Your task to perform on an android device: I would like to share my favorite book, The Alchemist, on Google Play Books app to my mother Bianca, who asked me for a book recommendation at bianca.rossi1967@gmail.com.
Image 0: 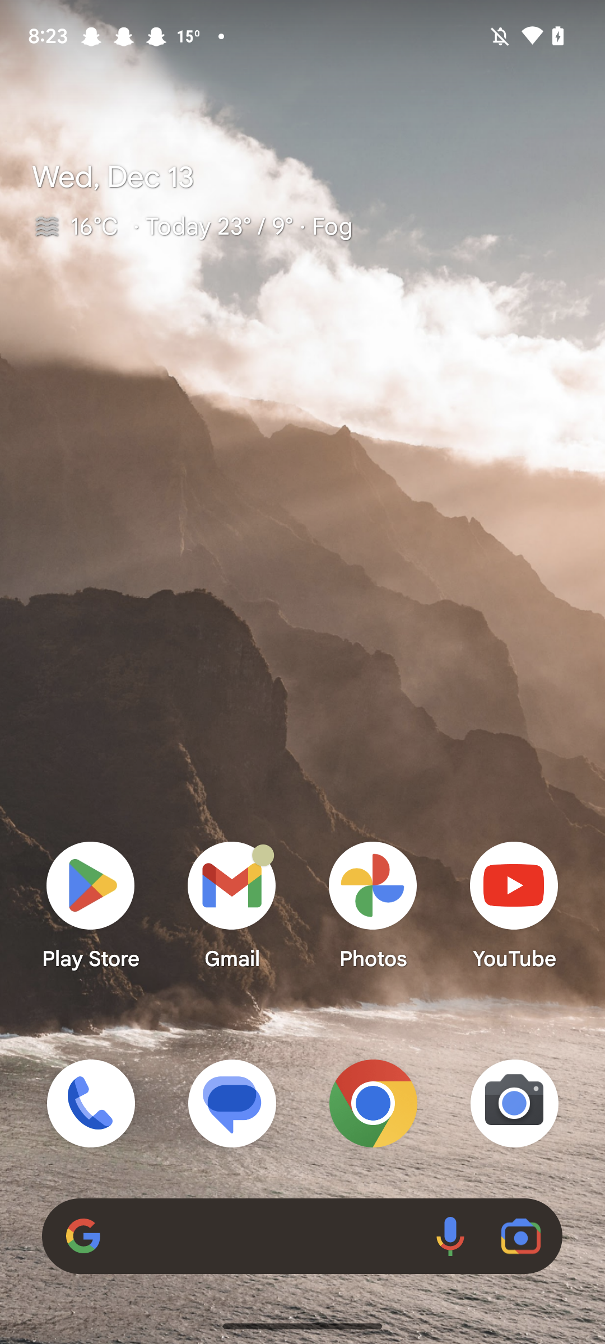
Open google Play Books app
Step 0: open app "Google Play Books"
Image 1: 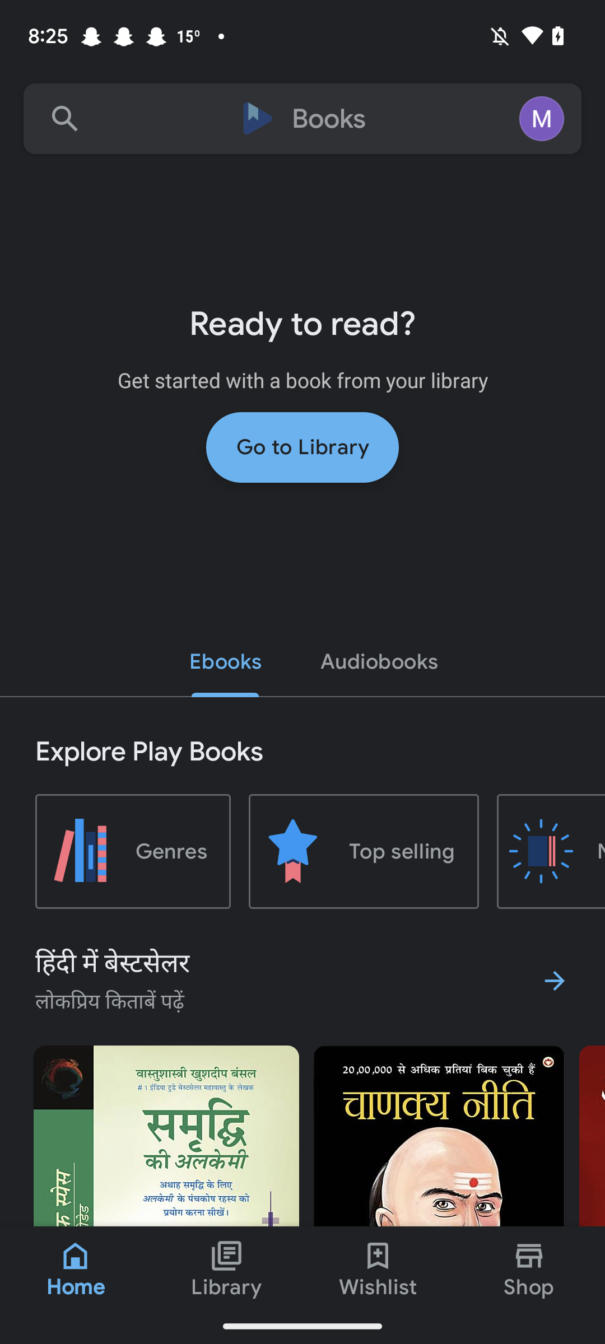
Click on the Search bar at the top of the screen
Step 1: click (302, 119)
Image 2: 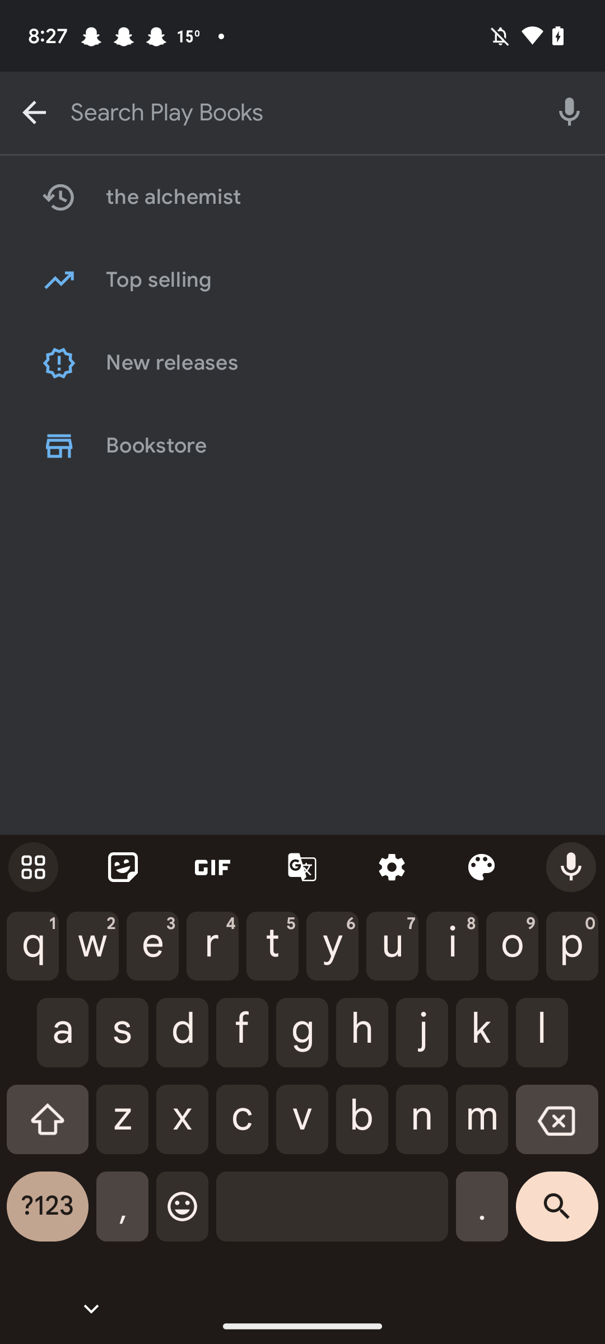
Search for the Alchemist
Step 2: type "The Alchemist"
Image 3: 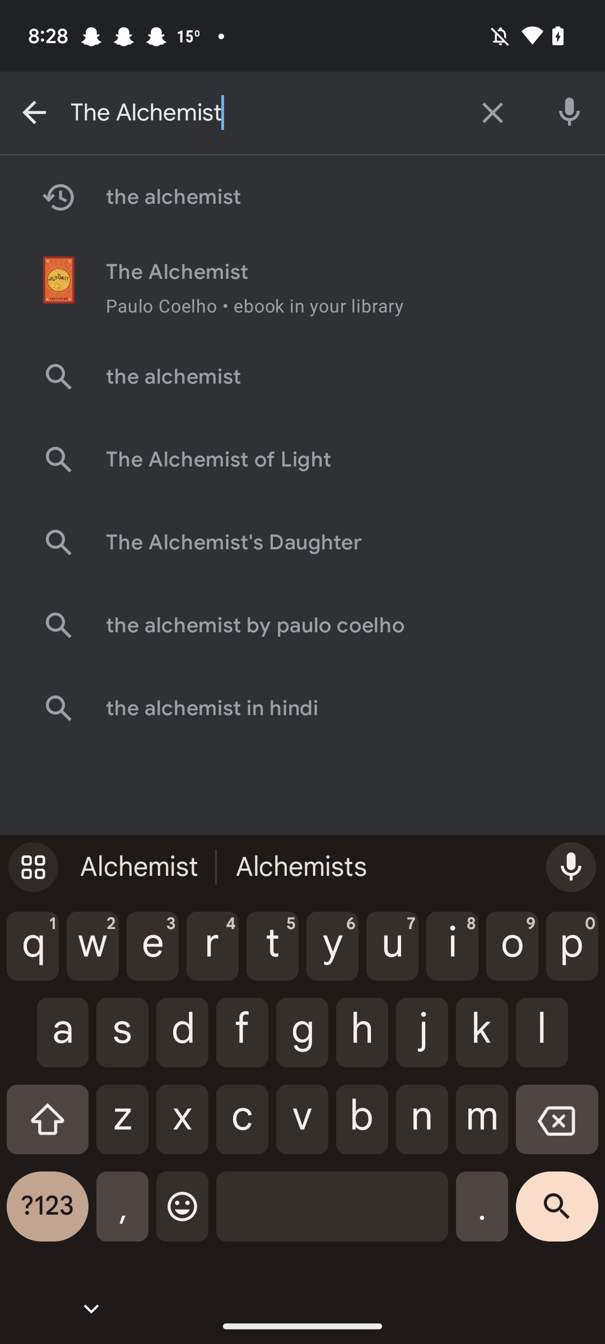
Click on the the alchemist by Paulo Coelho 
Step 3: click (177, 272)
Image 5: 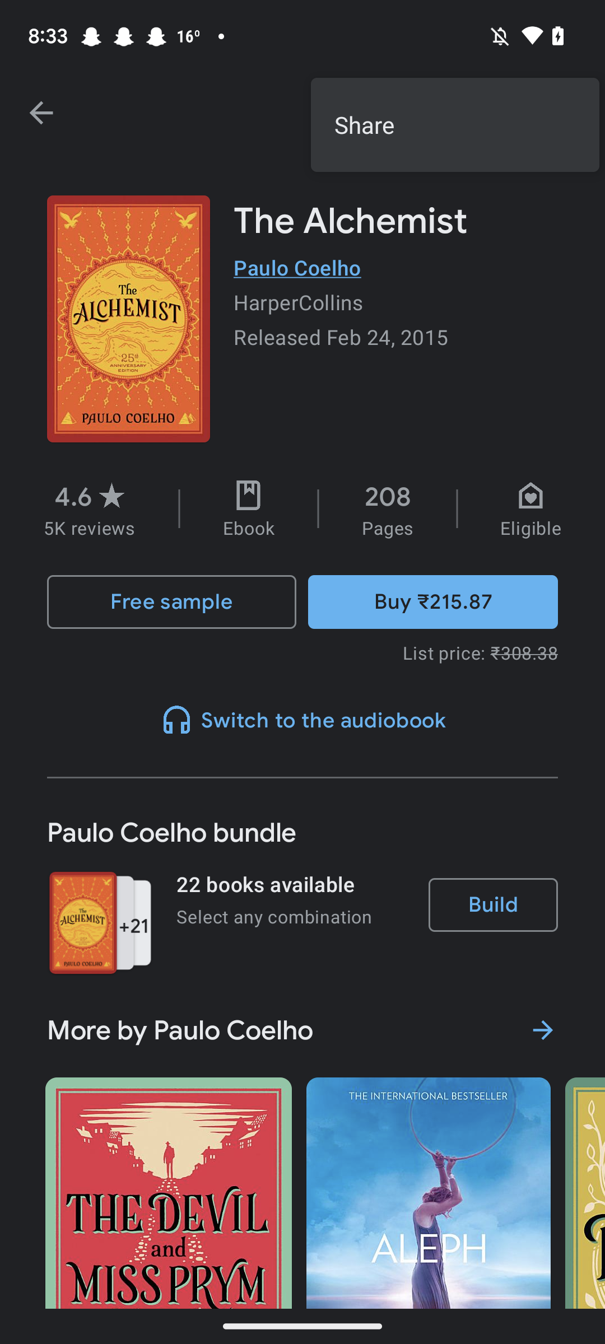
Click on the share option
Step 5: click (455, 124)
Image 6: 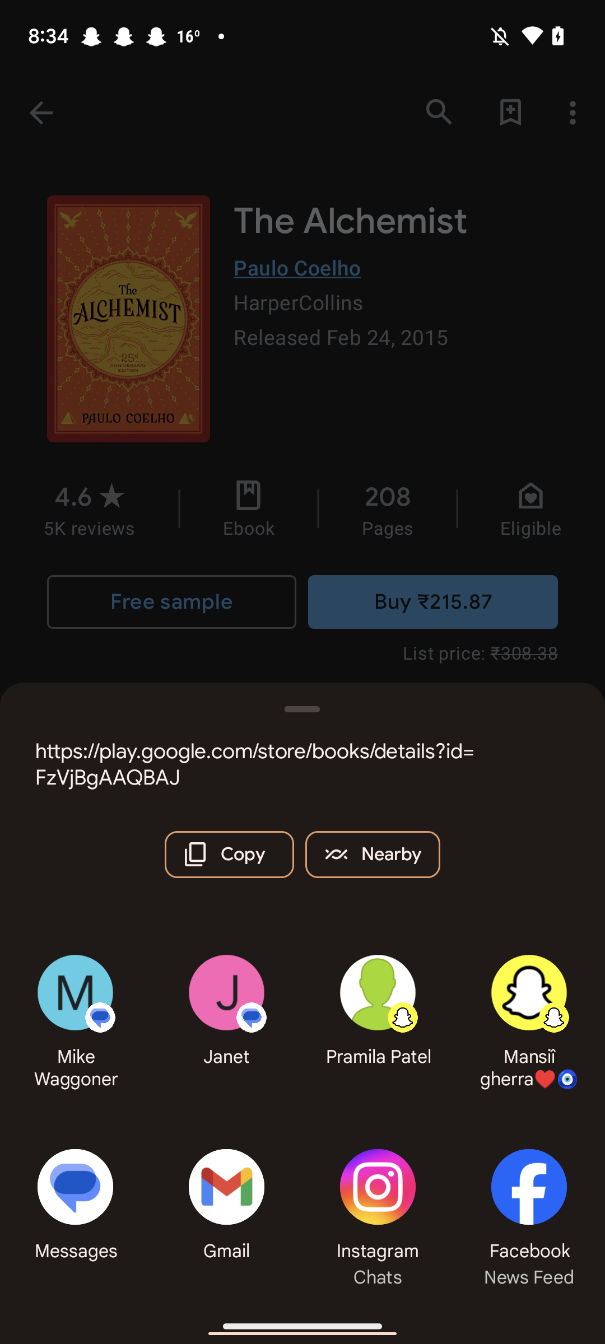
Click on Gmail option
Step 6: click (222, 1191)
Image 7: 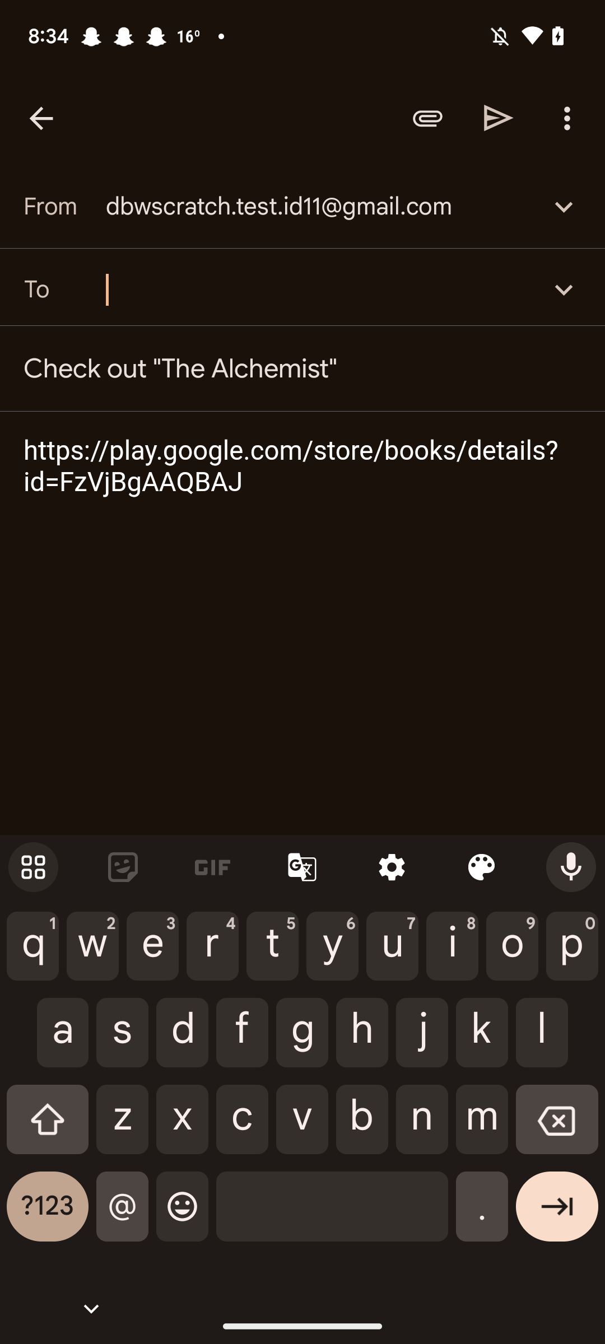
Add recipient as  bianca.rossi1967@gmail.com
Step 7: type "bianca.rossi1967@gmail.com"
Image 8: 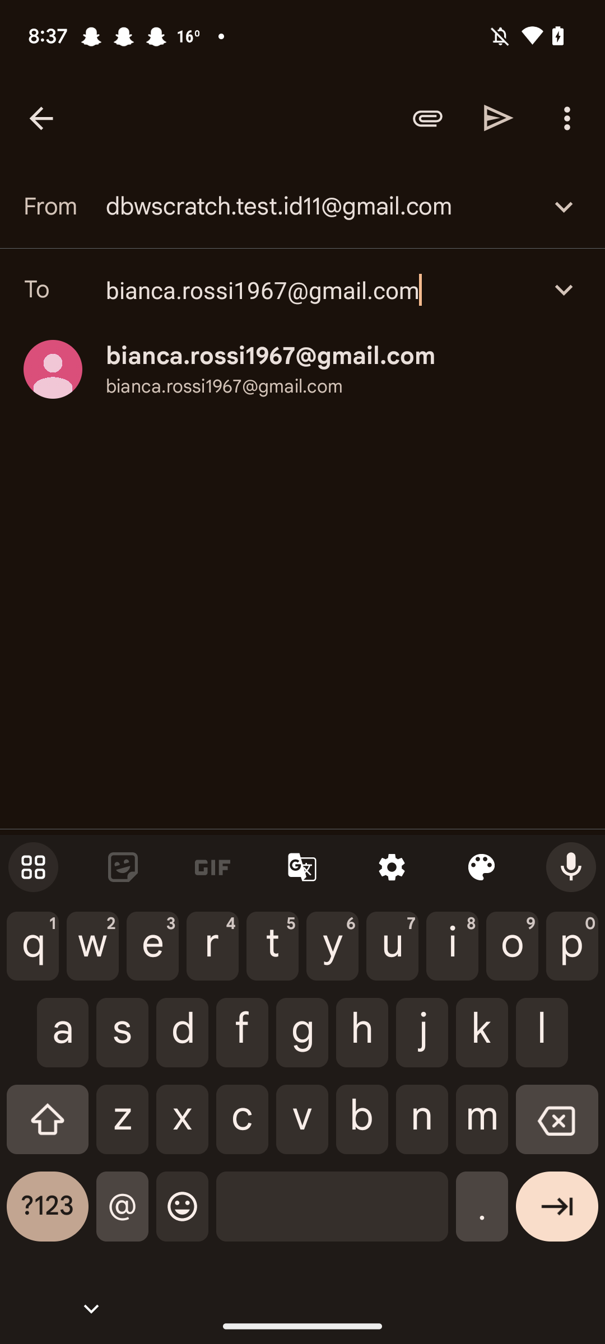
Click on bianca.rossi1967@gmail.com
Step 8: click (225, 386)
Image 9: 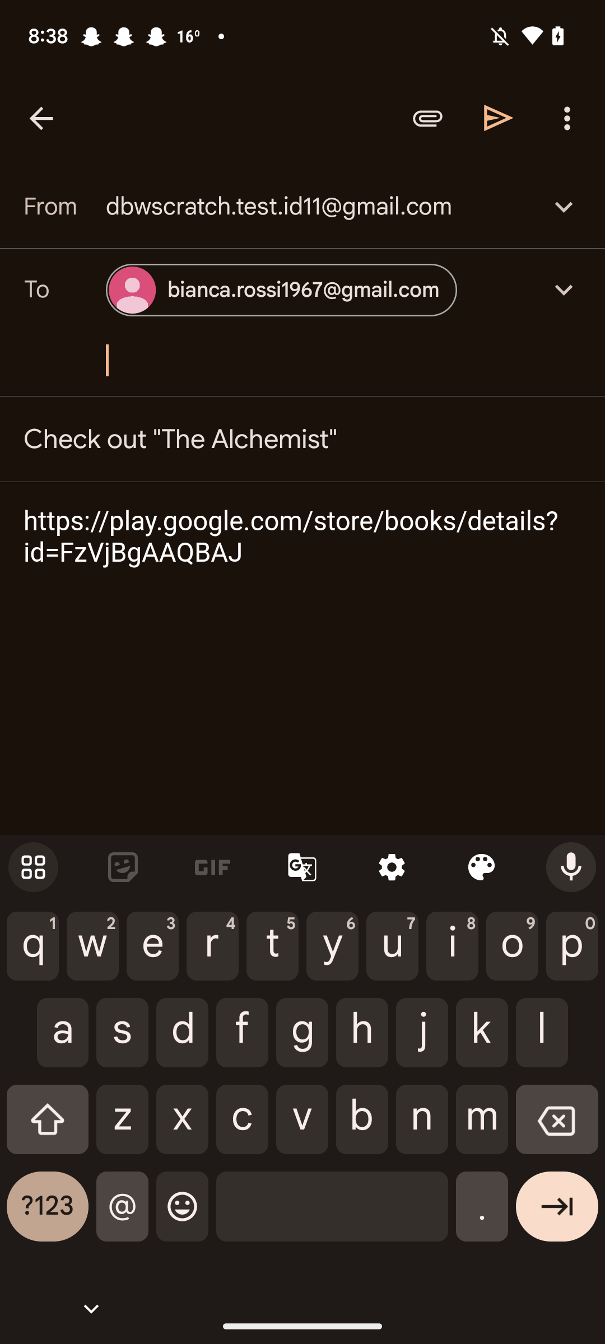
Click on the send icon at the top right corner of the screen
Step 9: click (499, 118)